Your task to perform on an android device: I want to search for a  LED bulb on the IKEA app since I need to LED bulb  for my Bed room  .
Image 0: 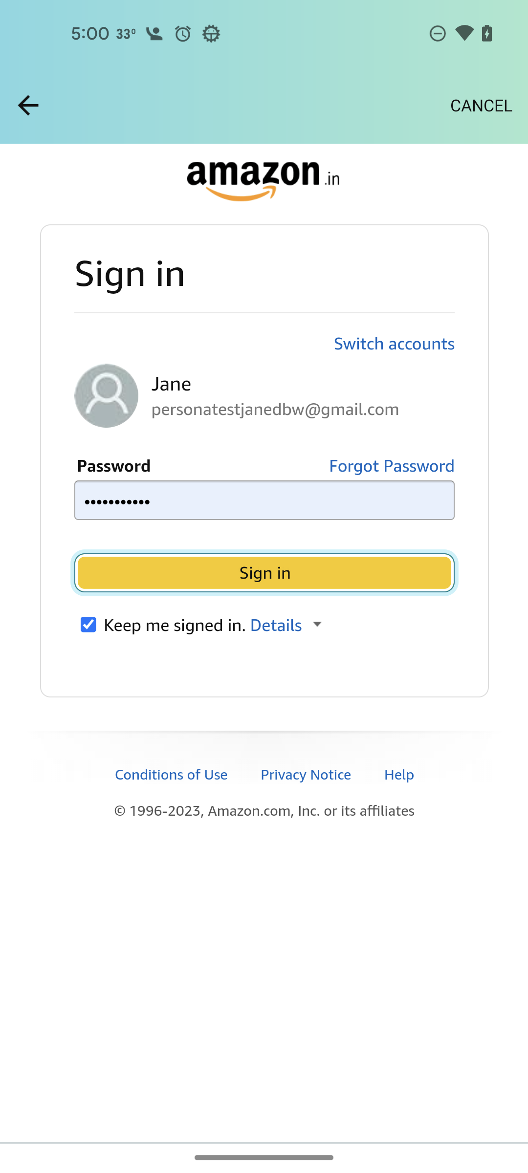
open the IKEA app
Step 0: open app "IKEA"
Image 2: 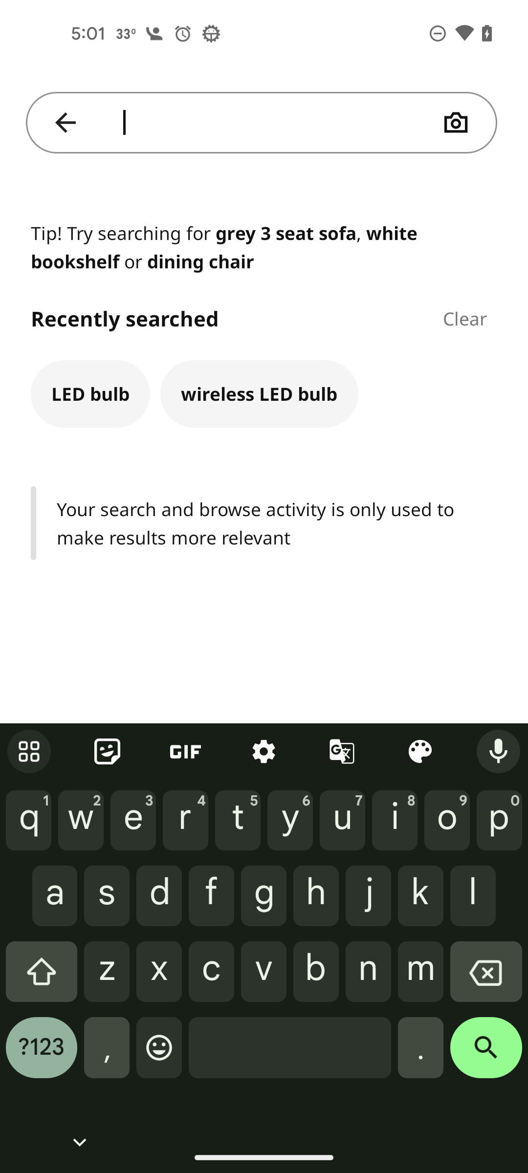
Enter a product as LED bulb
Step 2: type "LED bulb"
Image 3: 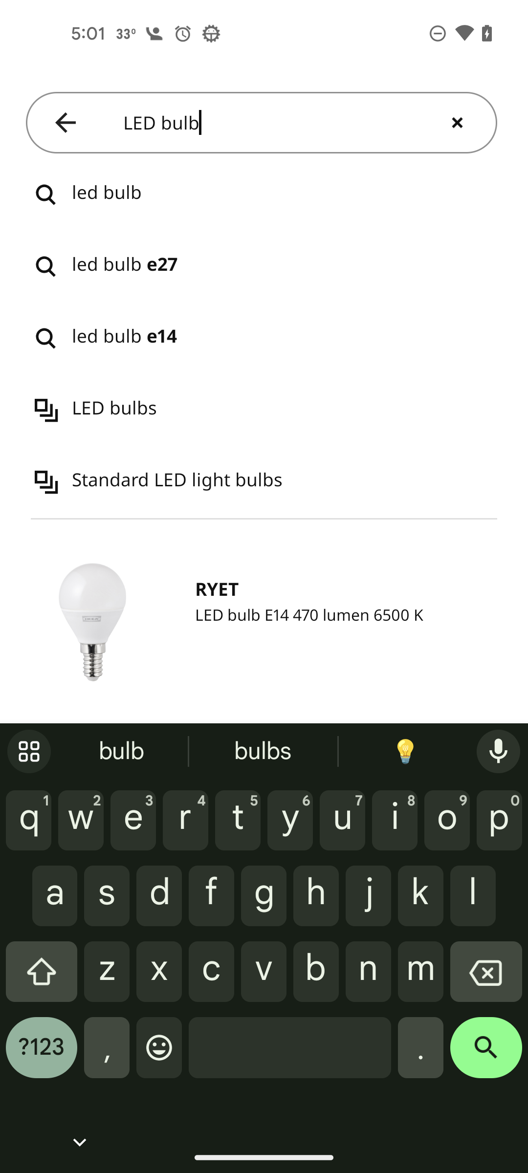
Click on the first result 
Step 3: click (264, 195)
Image 4: 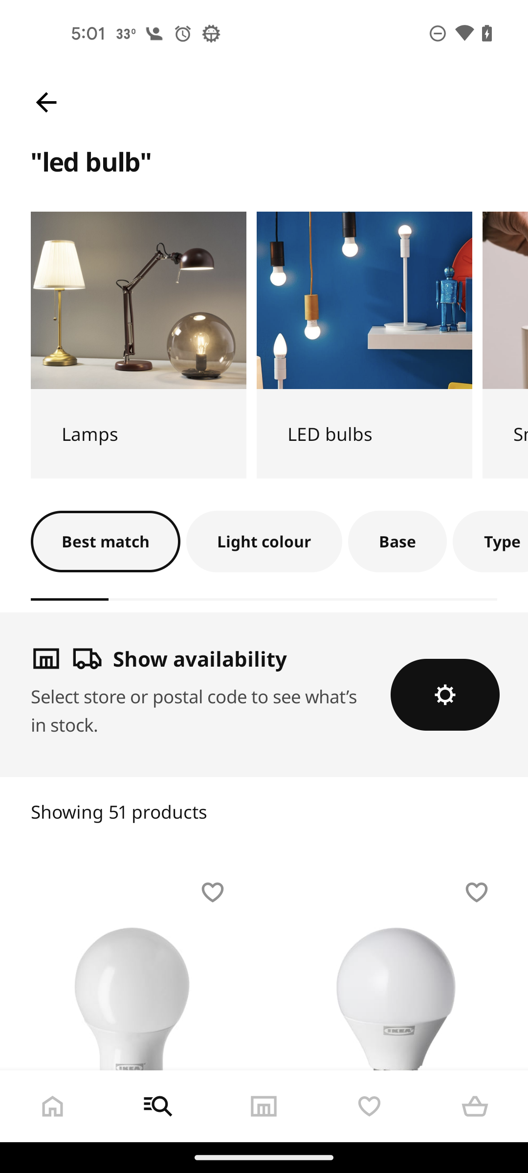
Click on the first result 
Step 4: wait